Your task to perform on an android device: I am planning a family trip to Vancouver, so find an economy class flight for me for a one-way trip from Toronto Pearson International to Vancouver International Airport on December 15 for 3 adults on the MakeMyTrip app.
Image 0: 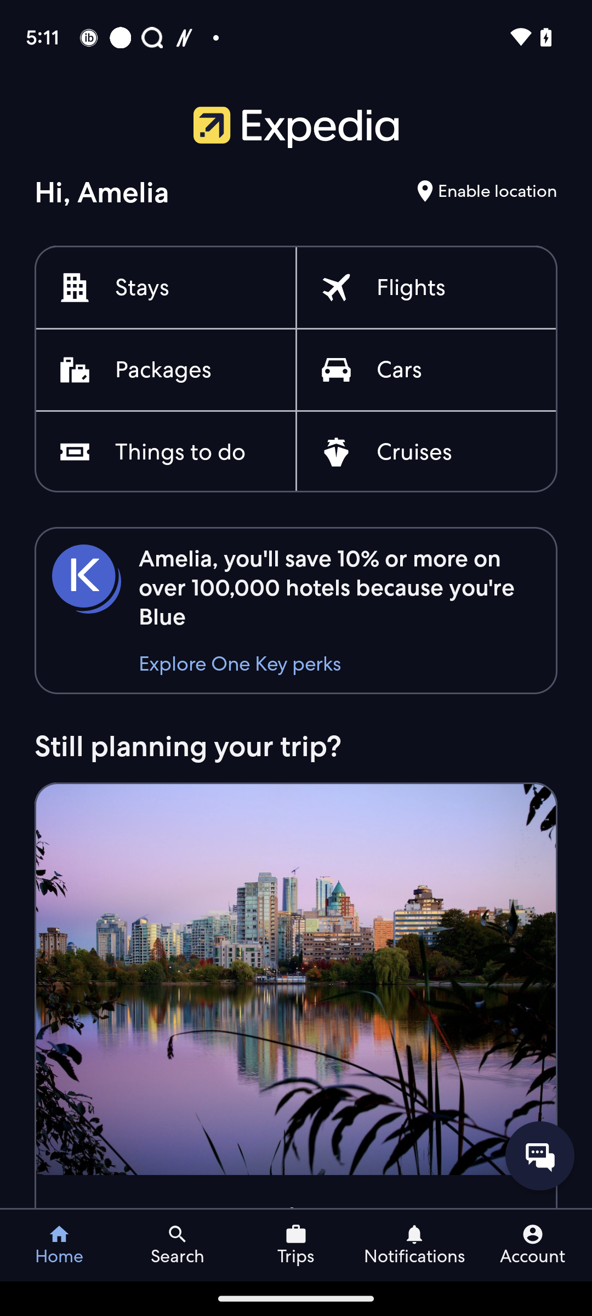
Open the MakeMyTrip app.
Step 0: open app "MakeMyTrip"
Image 1: 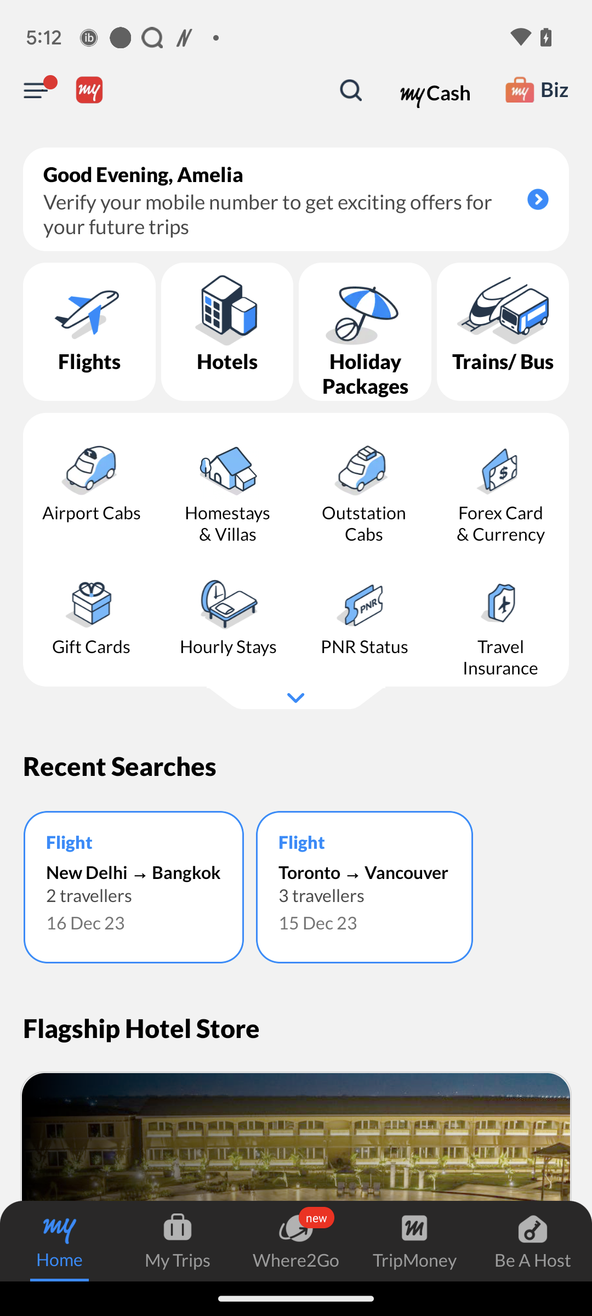
Open the Flights tab.
Step 1: click (89, 332)
Image 2: 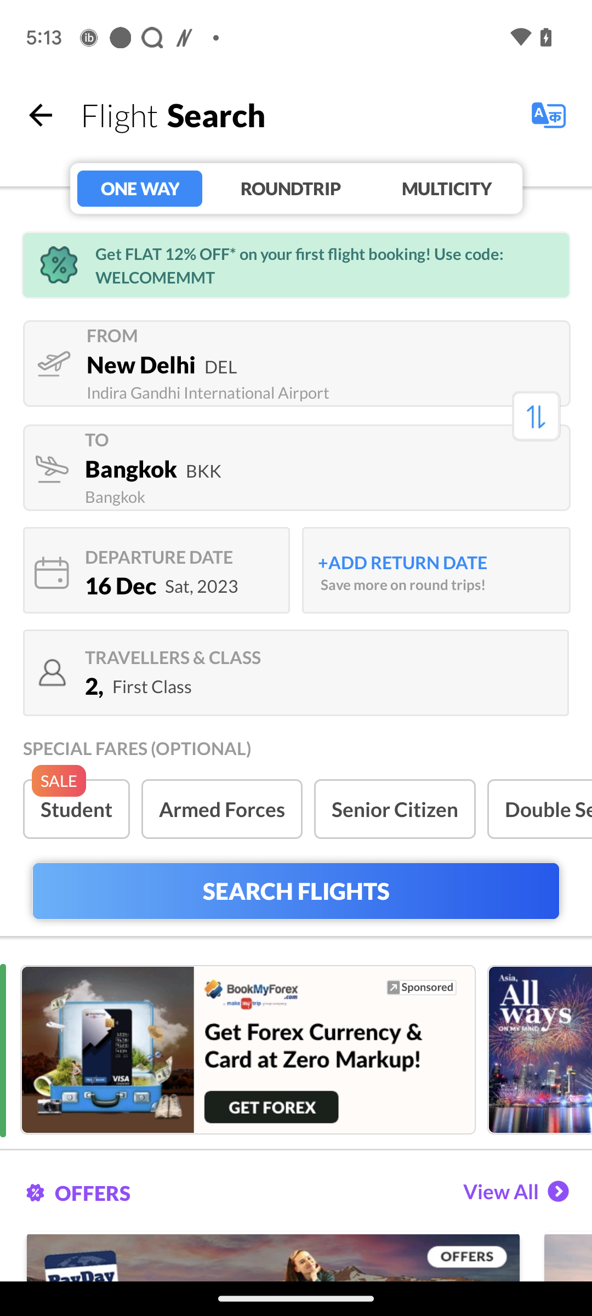
Click on the First input Box.
Step 2: click (314, 392)
Image 3: 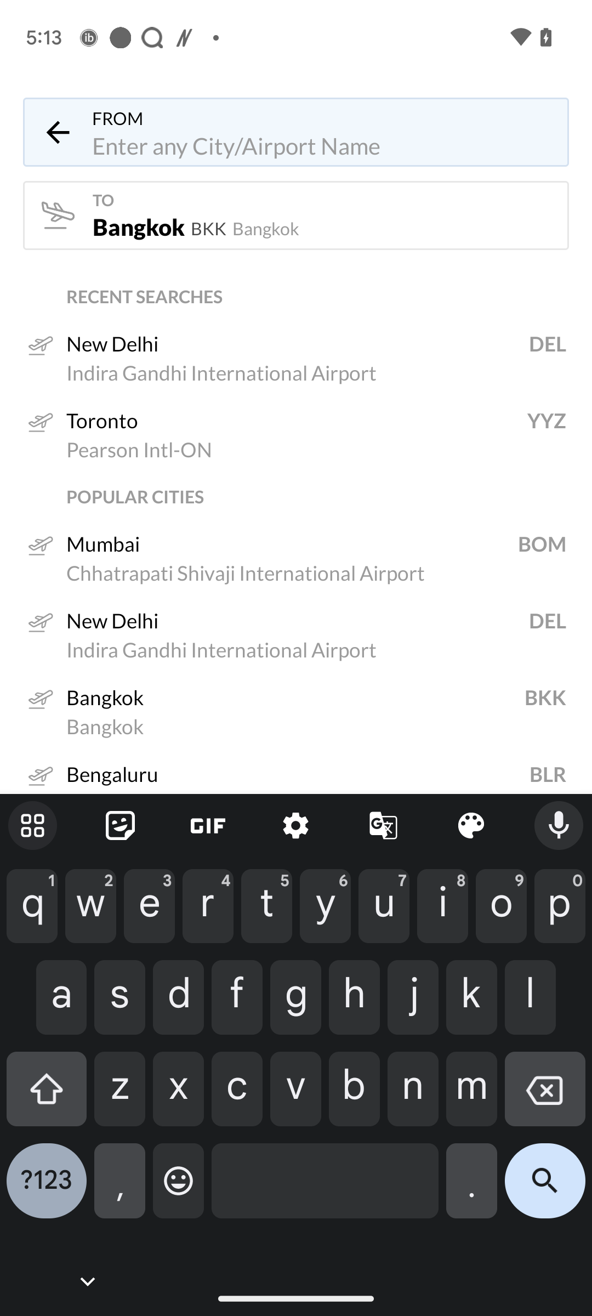
Type Toronto Pearson International in the search box.
Step 3: type "Toronto Pearson International"
Image 4: 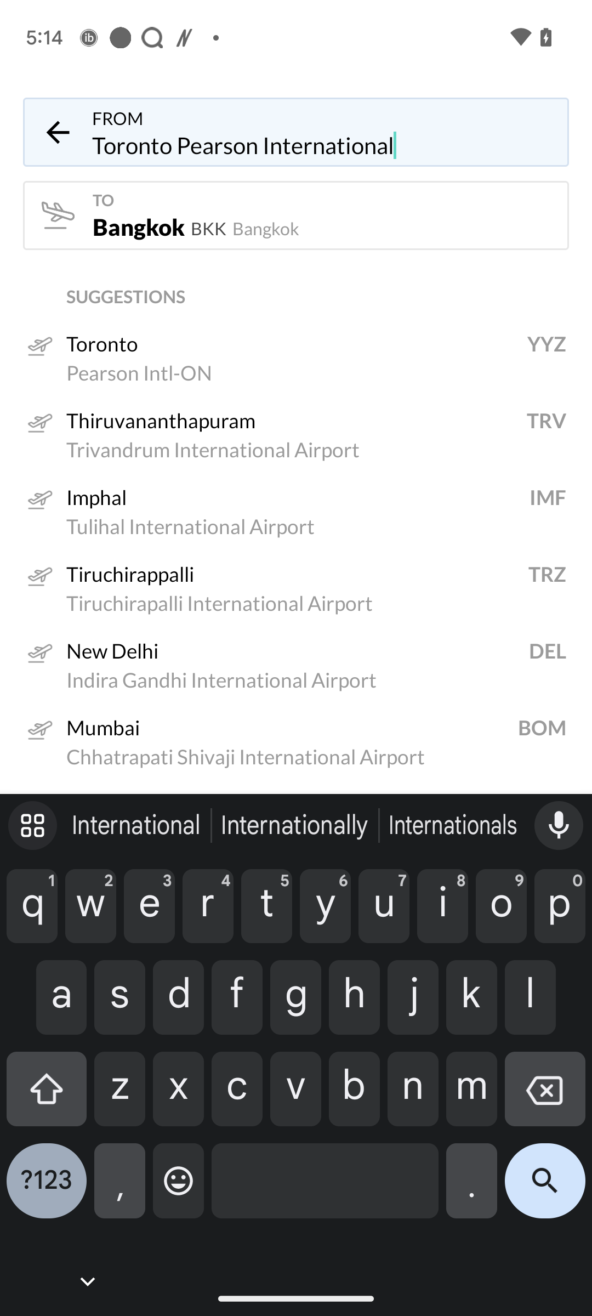
Click on the First tab "Toronto".
Step 4: click (242, 366)
Image 5: 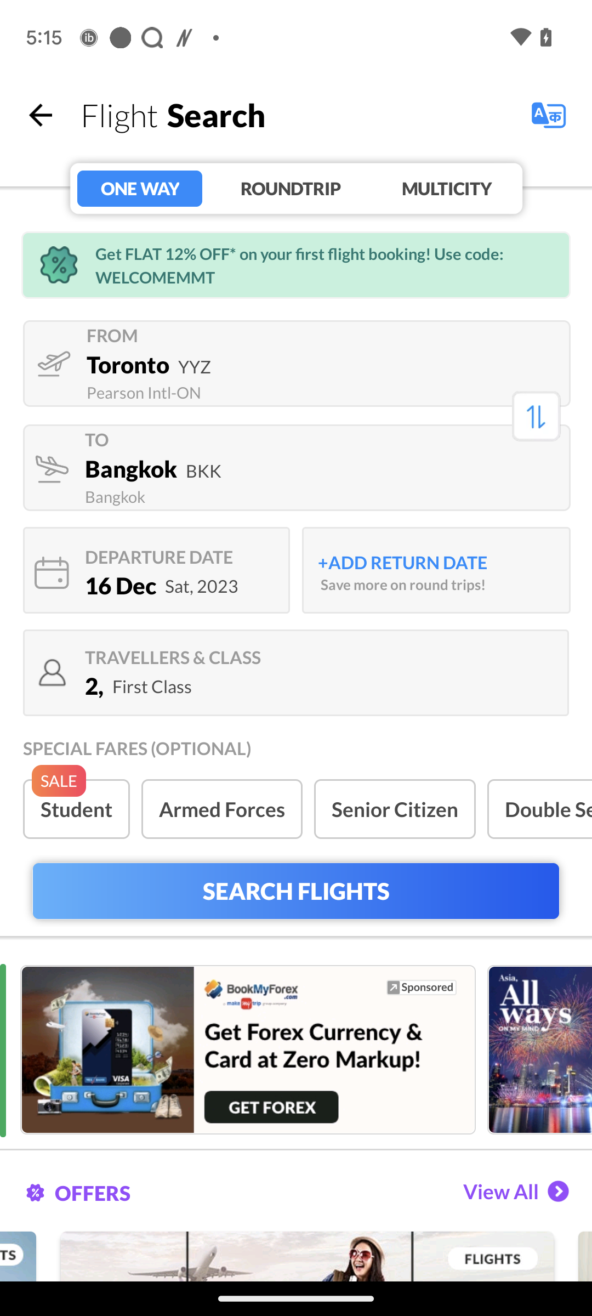
Click on the second input box.
Step 5: click (382, 472)
Image 7: 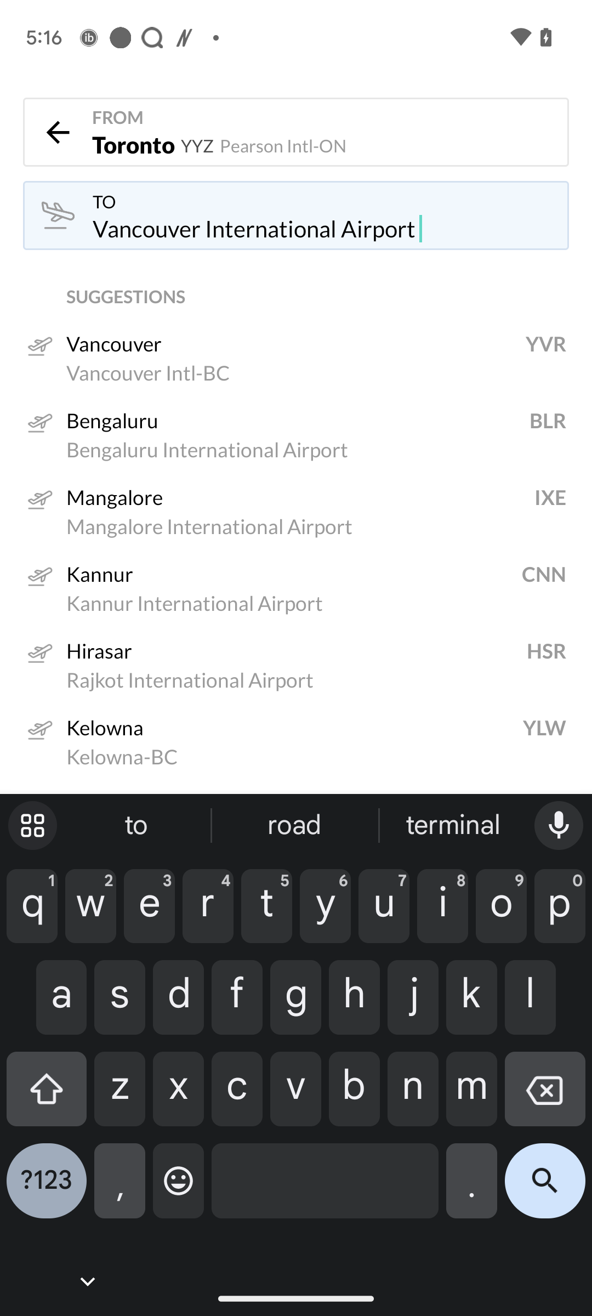
Click on the first tab "Vancouver".
Step 7: click (133, 359)
Image 8: 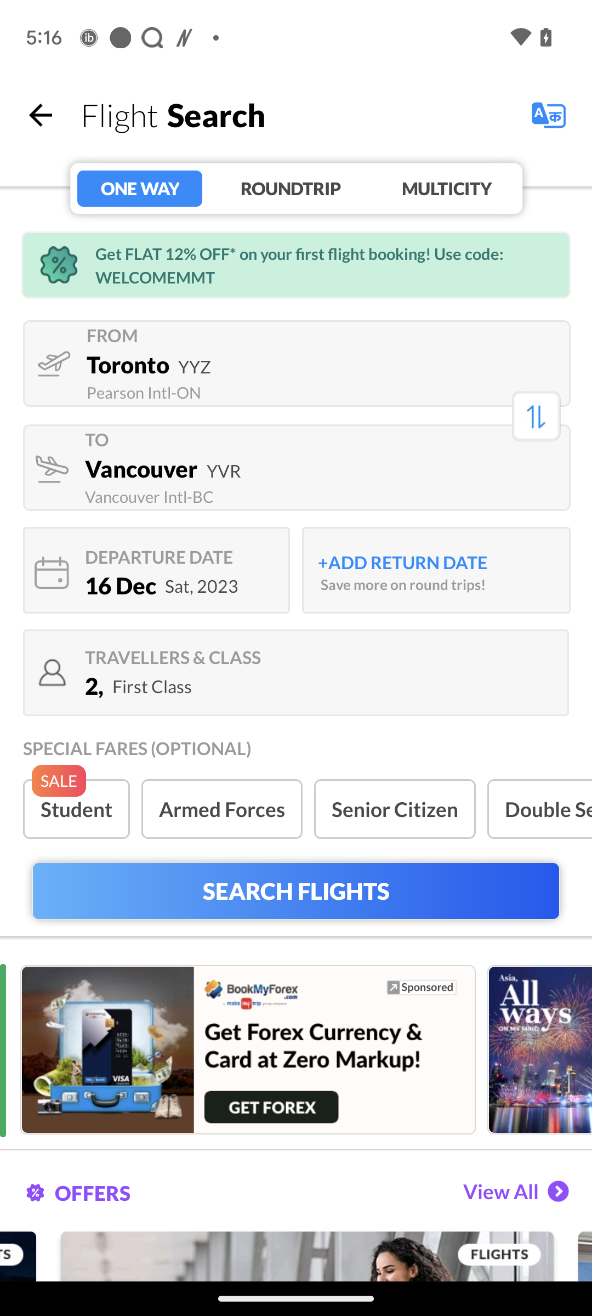
Click on the Calendar icon.
Step 8: click (53, 571)
Image 10: 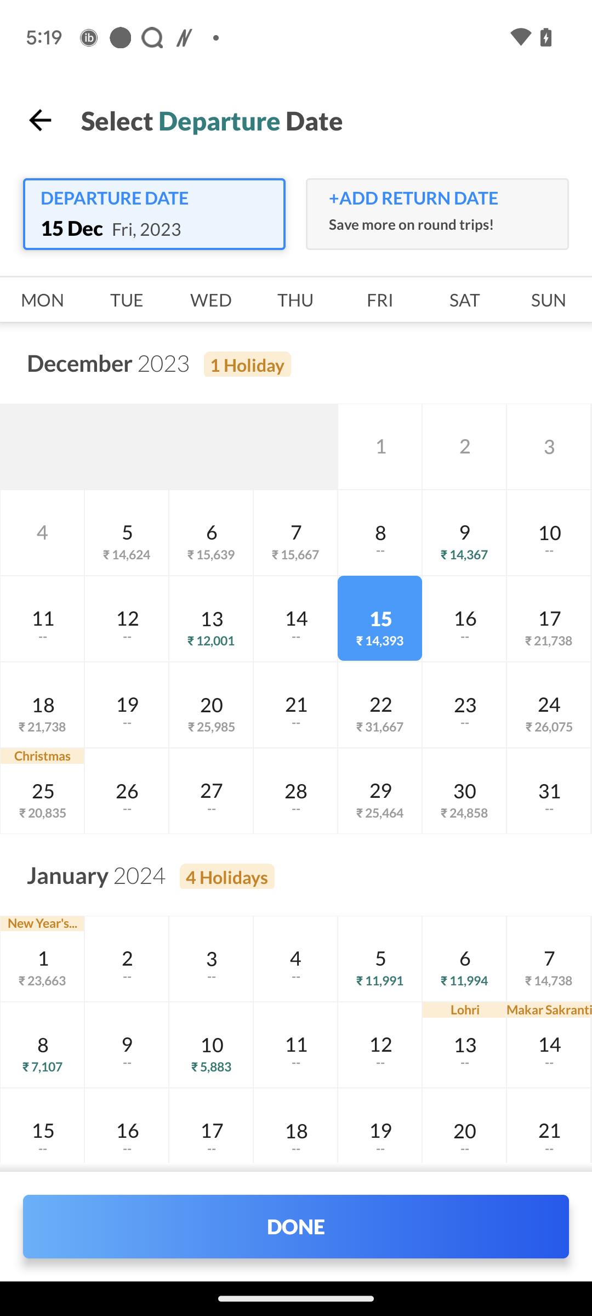
Click on  the Done tab at the bottom.
Step 10: click (380, 1217)
Image 11: 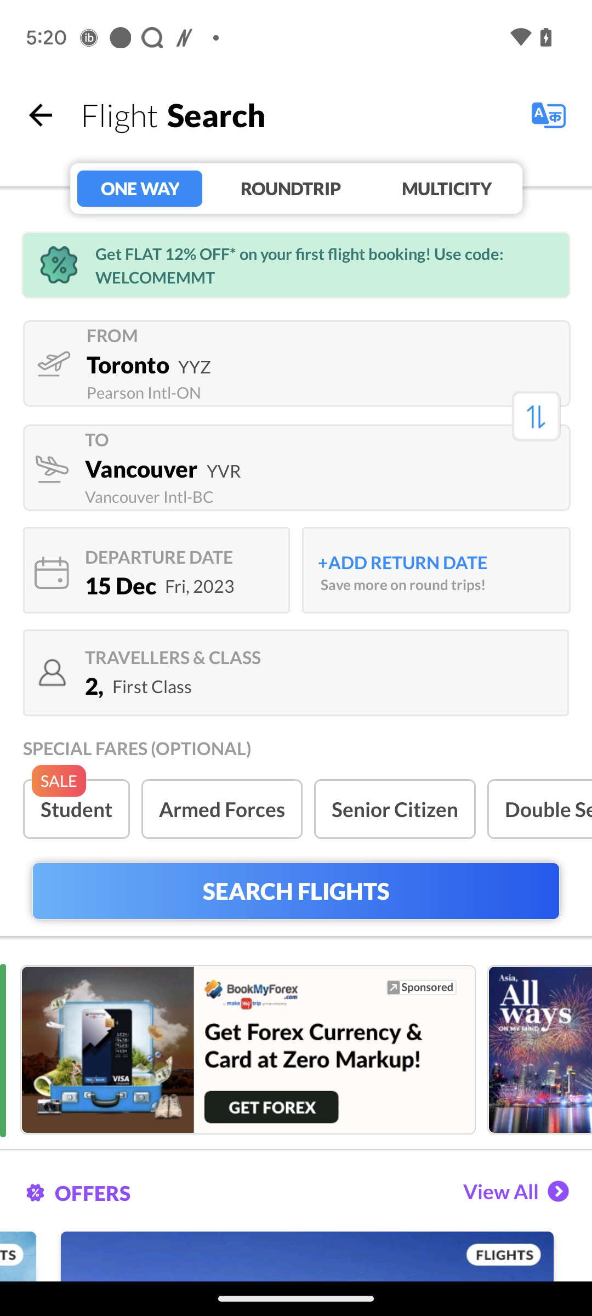
Click on the text "Travellers & Class".
Step 11: click (325, 657)
Image 12: 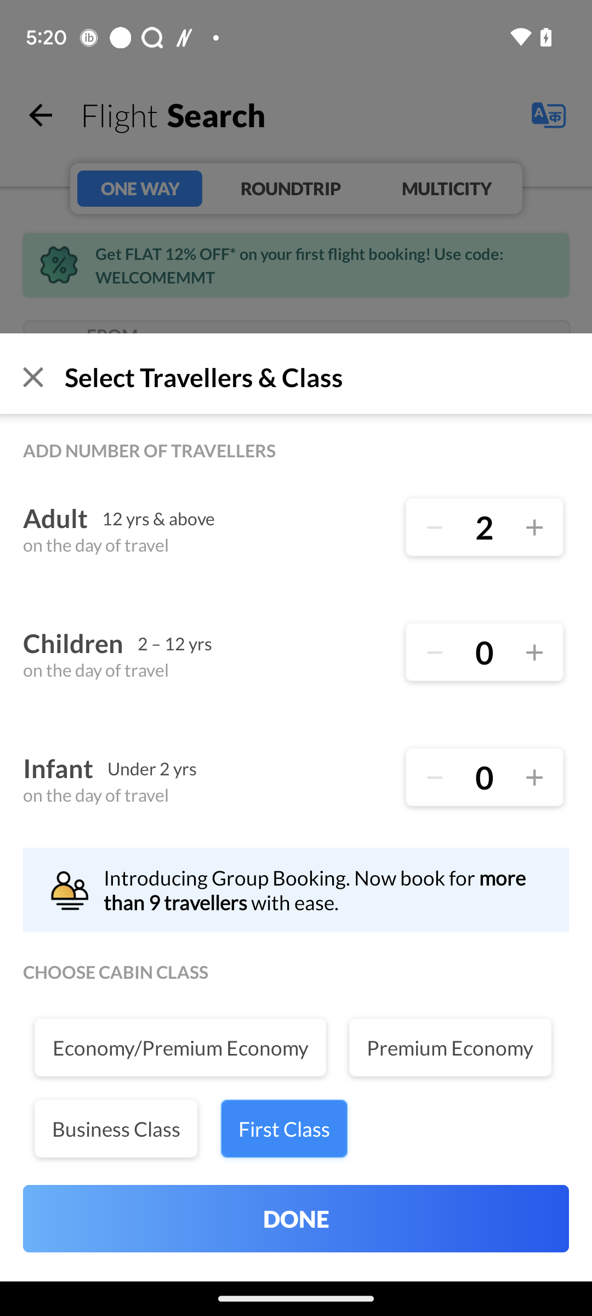
Click on the + icon of the adults tab.
Step 12: click (532, 524)
Image 13: 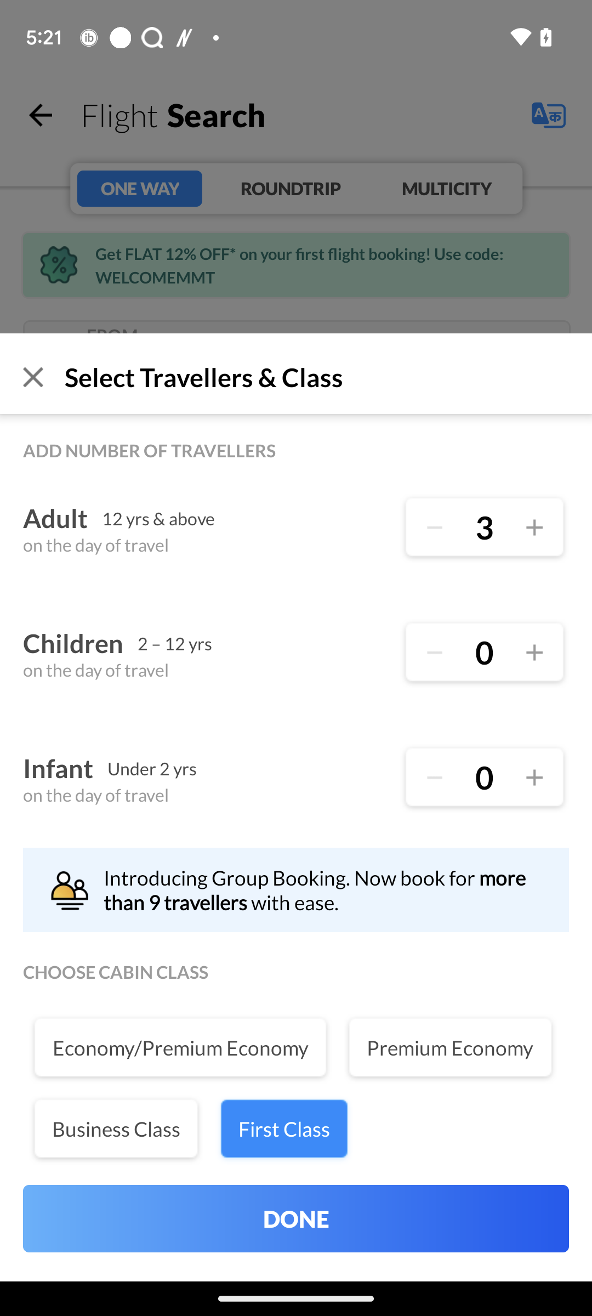
Select the class Economy/premium Economy.
Step 13: click (180, 1048)
Image 14: 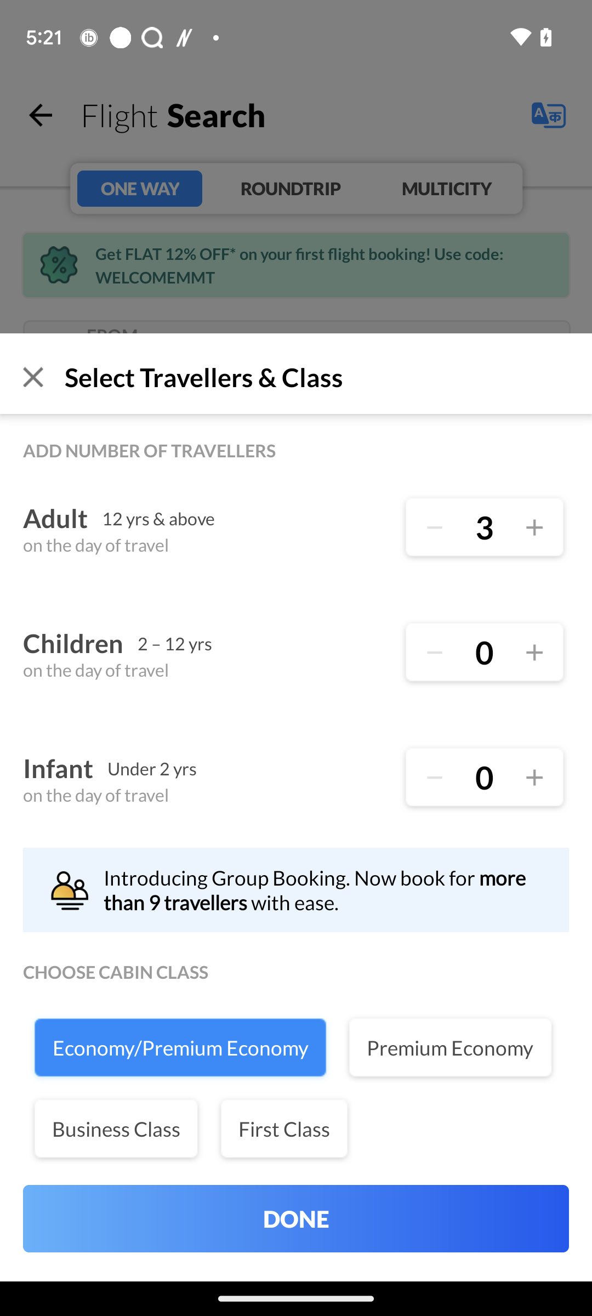
Click on the Done Tab at the bottom.
Step 14: click (296, 1218)
Image 15: 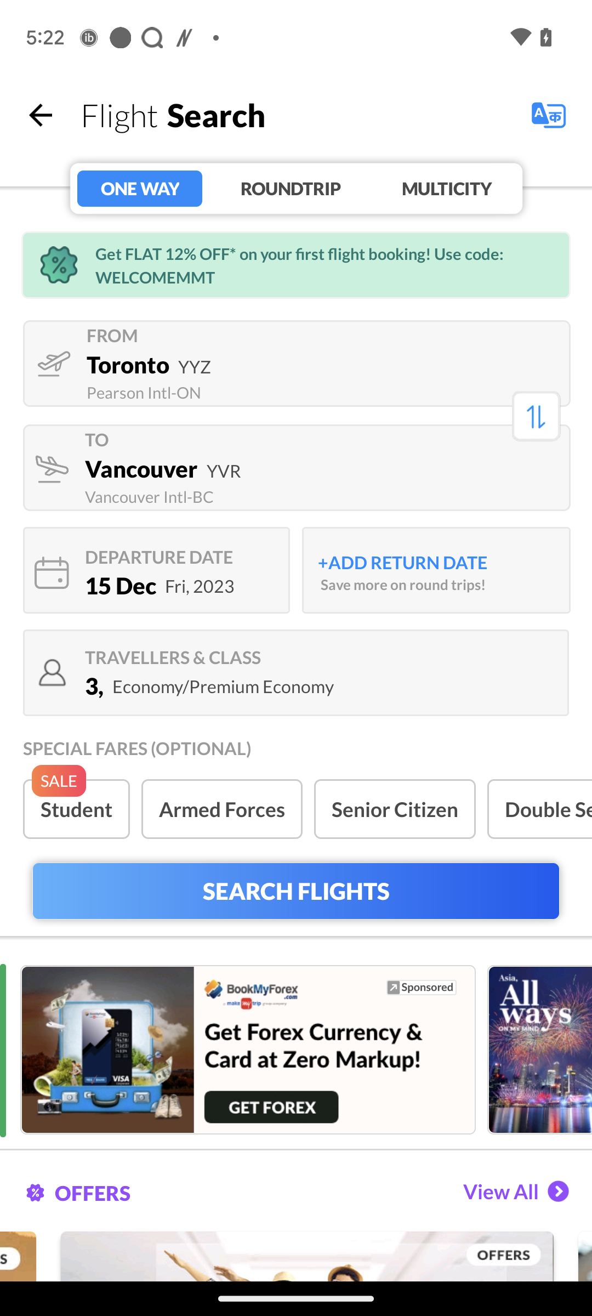
Click on the Search Flights Button.
Step 15: click (295, 890)